Your task to perform on an android device: Show me the reviews of other customers who have already purchased the Pull & Bear petite high-rise mom jeans in black on the Asos app.
Image 0: 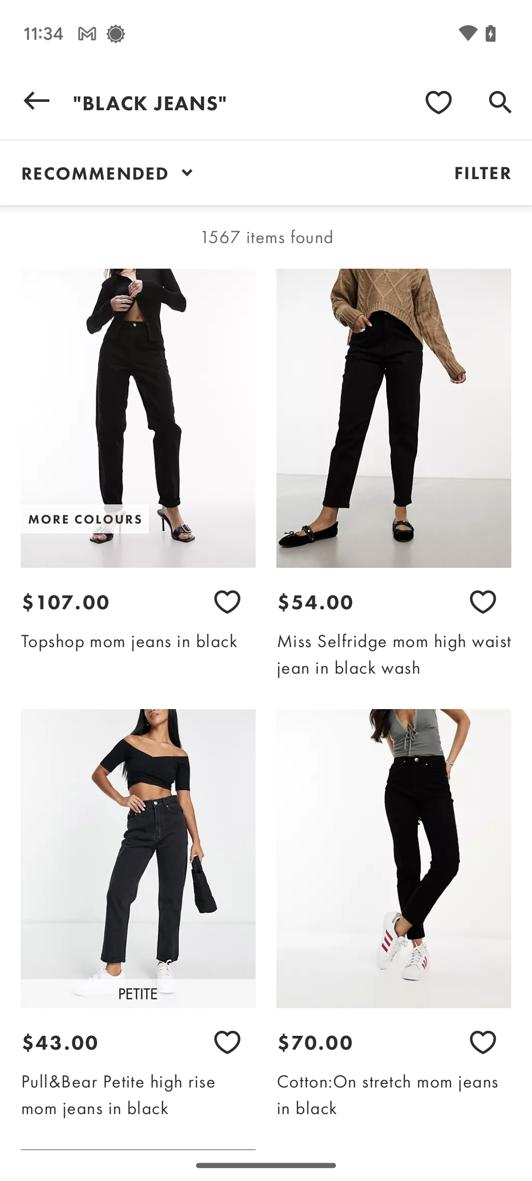
Click on the third search result.
Step 0: click (138, 914)
Image 1: 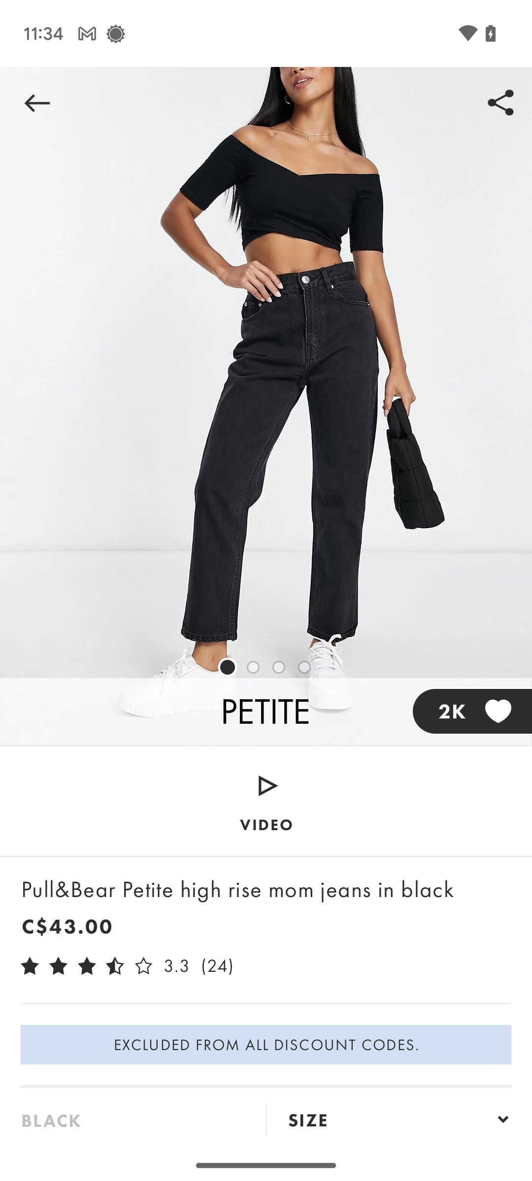
Scroll up on the screen until you find VIEW ALL REVIEWS tab.
Step 1: scroll down
Image 2: 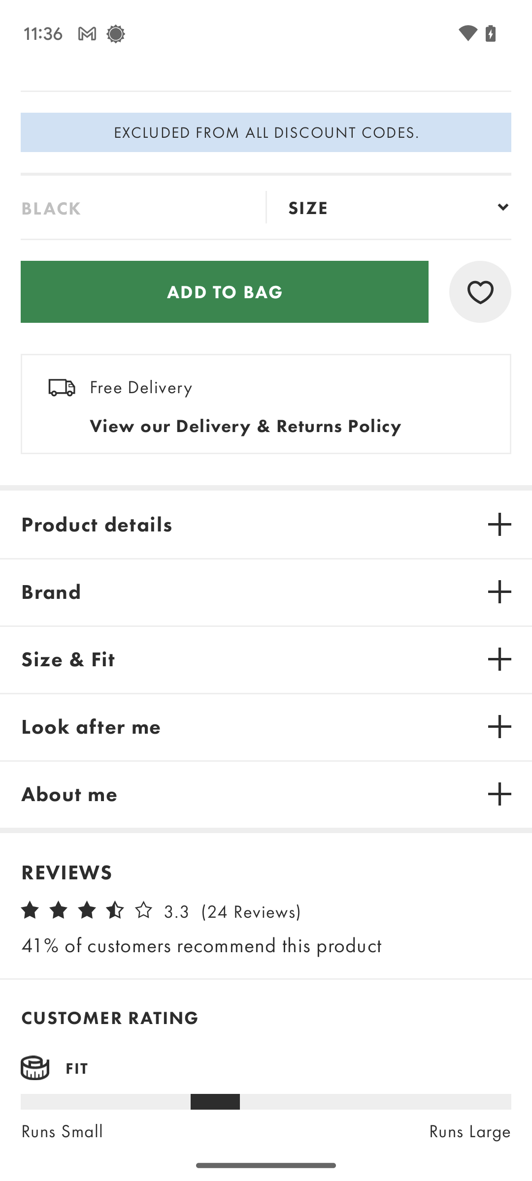
Scroll up on the screen until you find VIEW ALL REVIEWS tab.
Step 2: scroll down
Image 3: 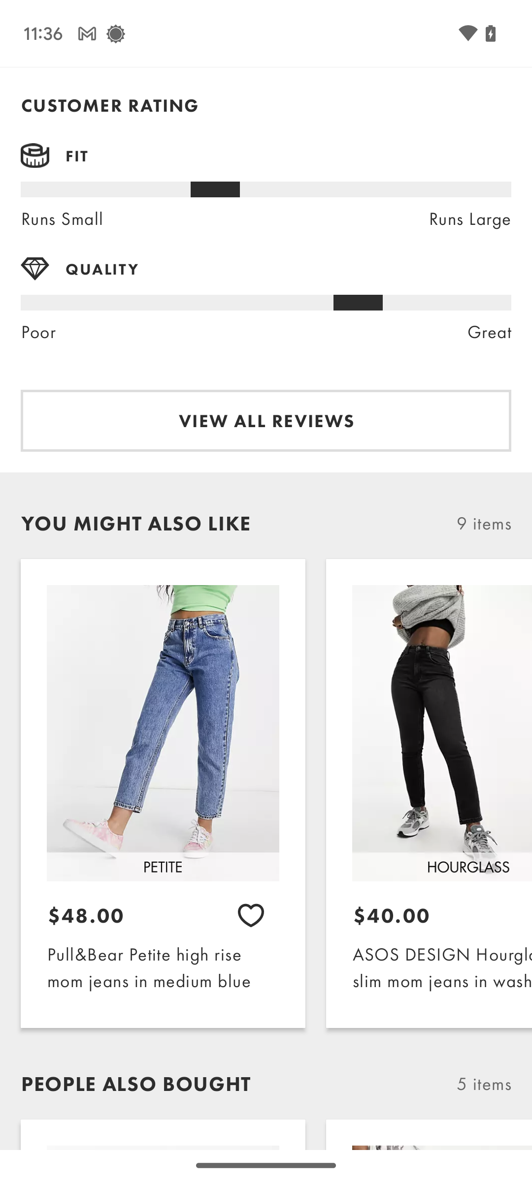
Click on the VIEW ALL REVIEWS tab.
Step 3: click (266, 421)
Image 4: 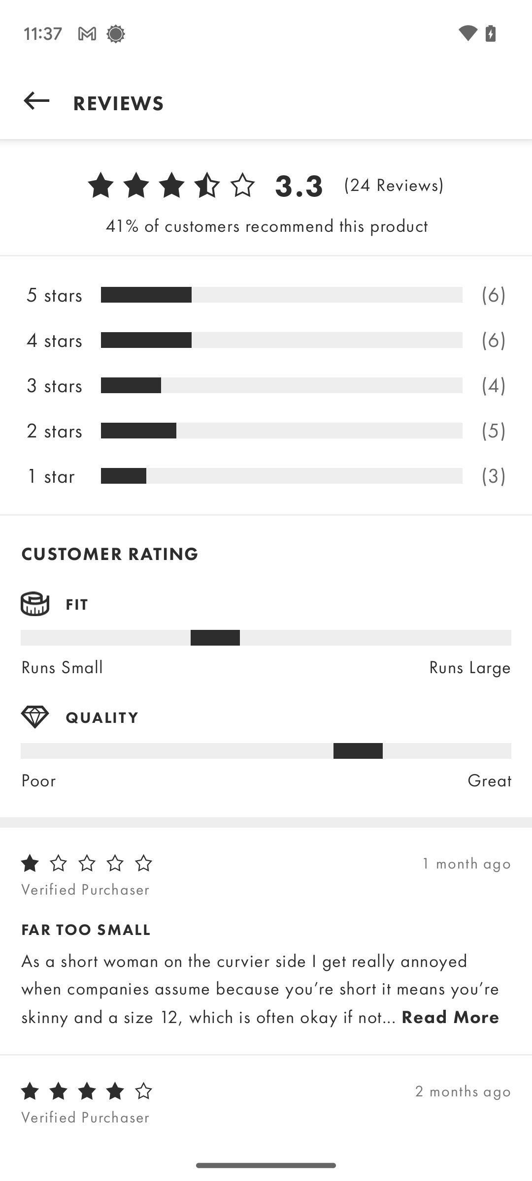
Scroll up to view more.
Step 4: scroll down